Your task to perform on an android device: I would like to cook Quiche for today's dinner for me and my family, but I don't know how to cook. Play the Quiche Recipe video in the Vimeo app.
Image 0: 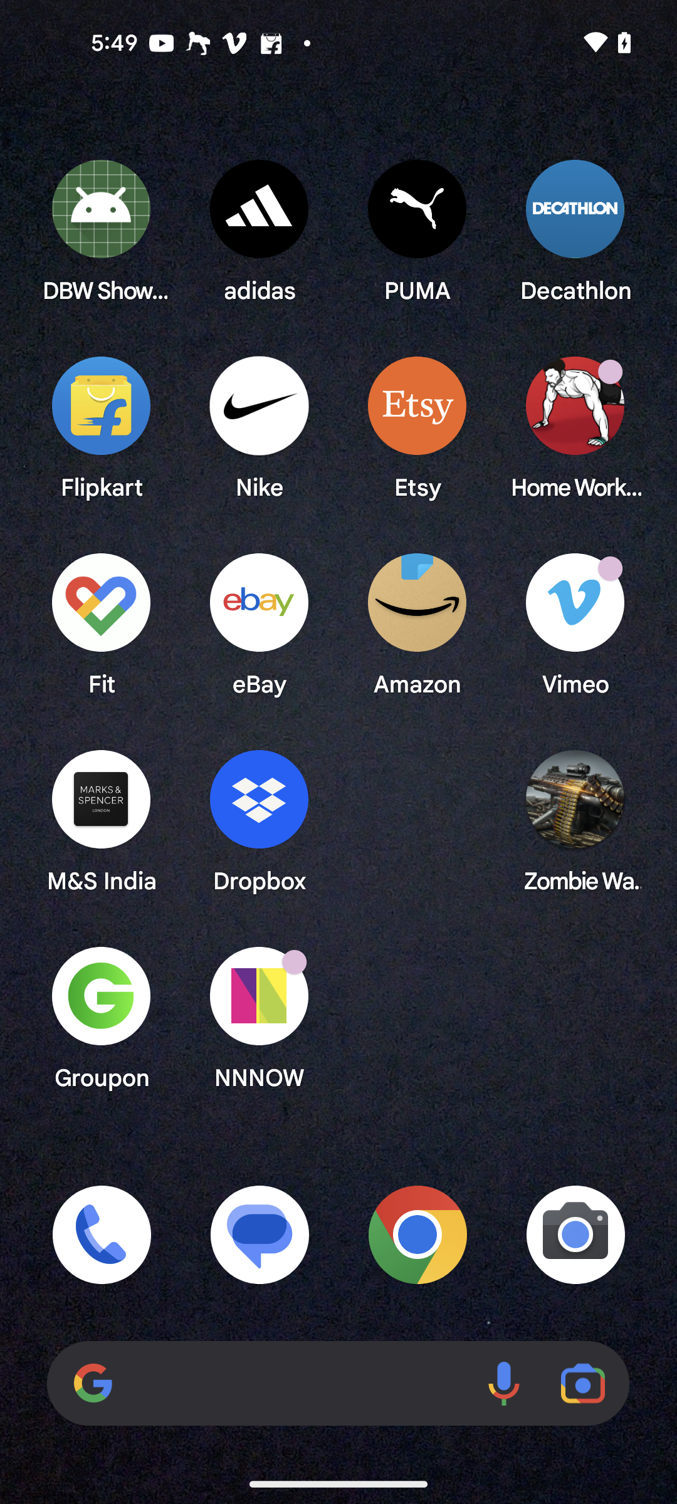
Open the Vimeo app
Step 0: open app "Vimeo"
Image 1: 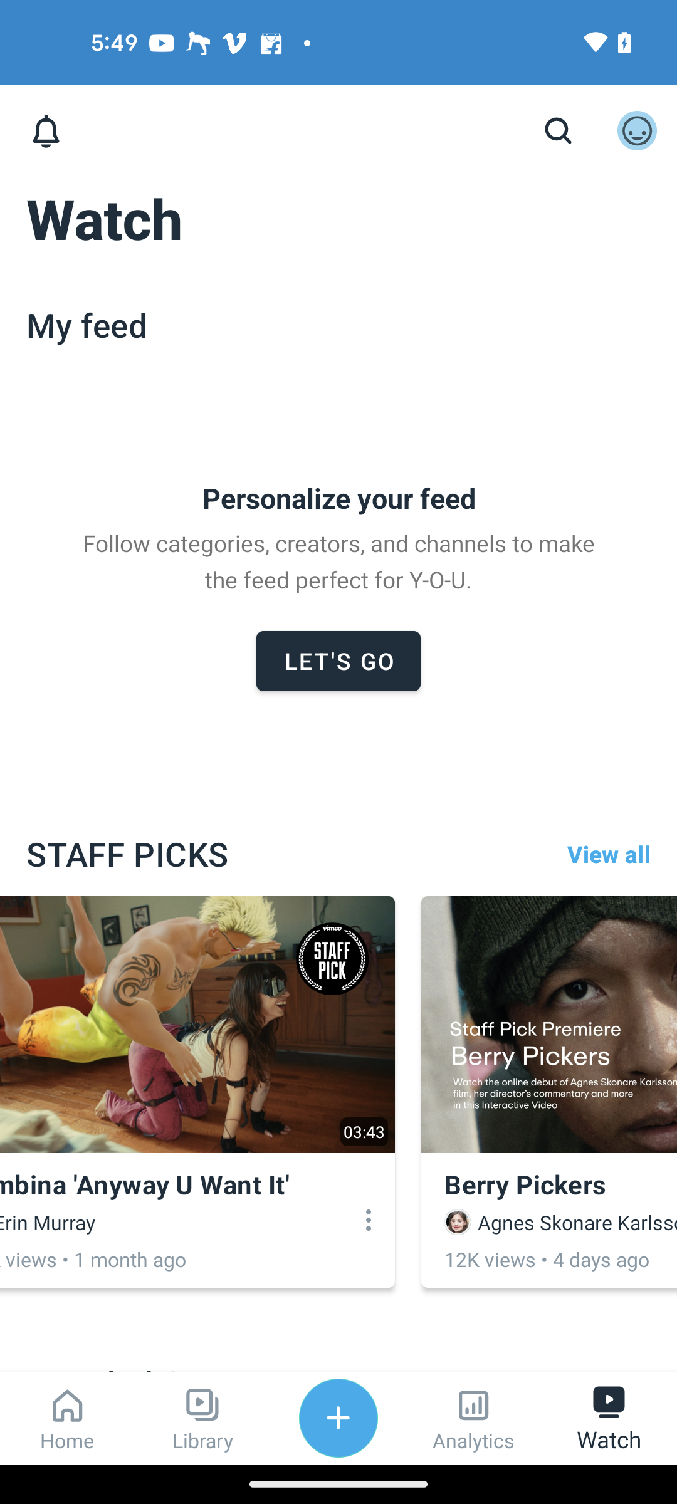
Click on the search icon at the top of the screen
Step 1: click (558, 131)
Image 3: 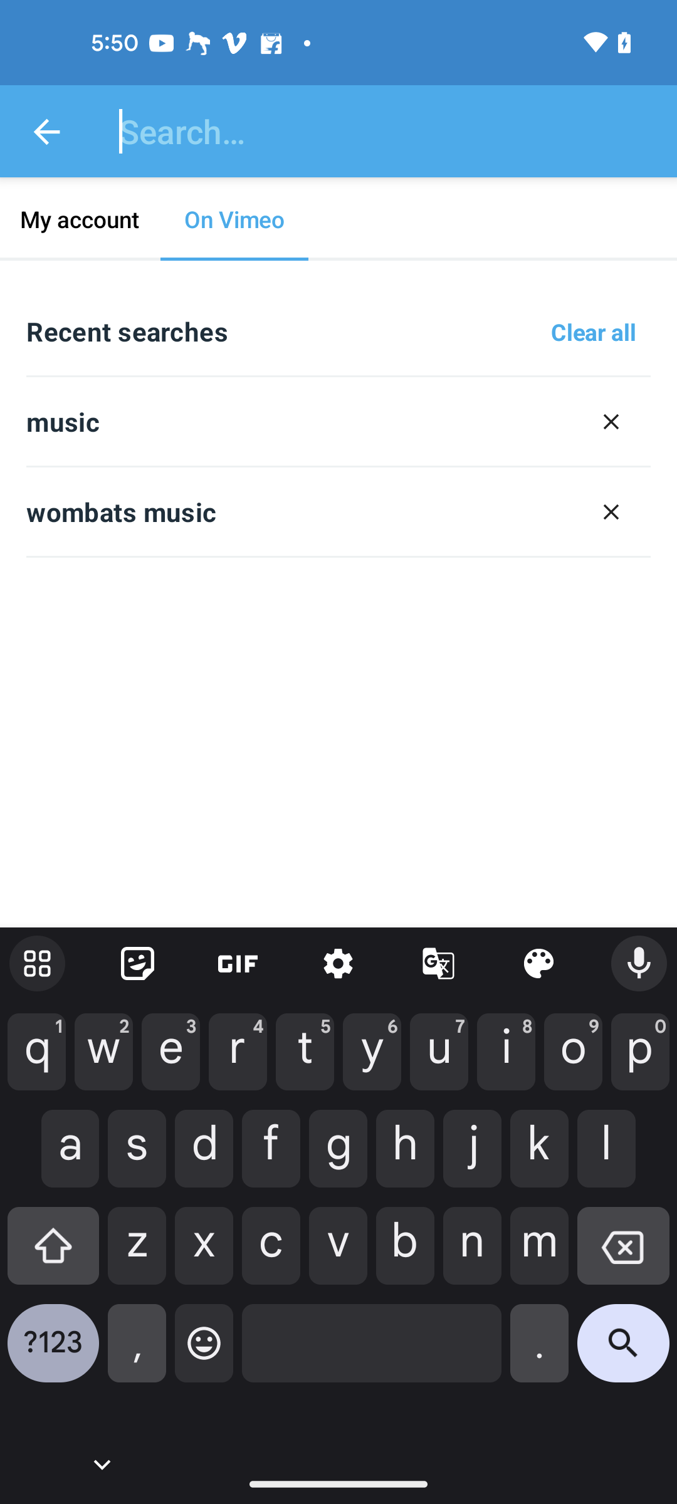
In the search bar search for Quiche Recipe
Step 3: type "Quiche Recipe"
Image 4: 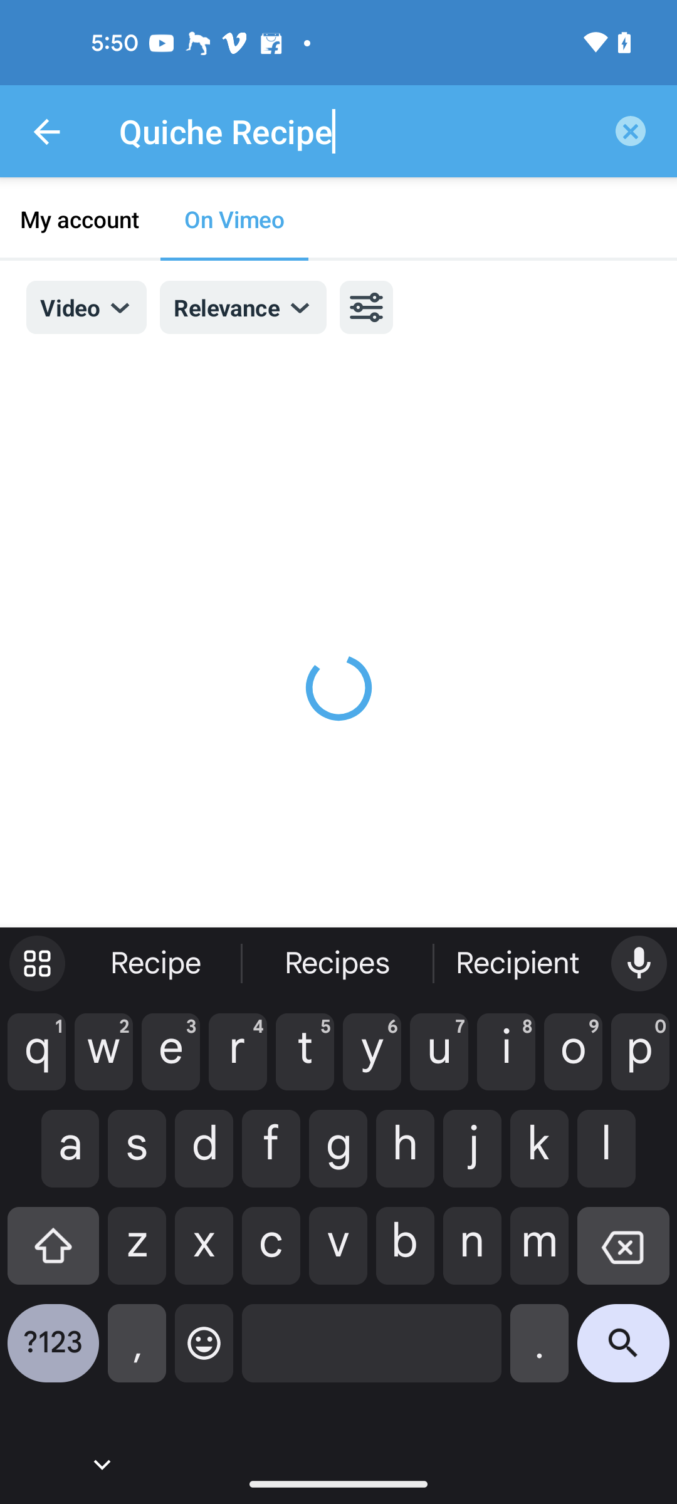
click on the search button in the keyboard
Step 4: click (623, 1352)
Image 5: 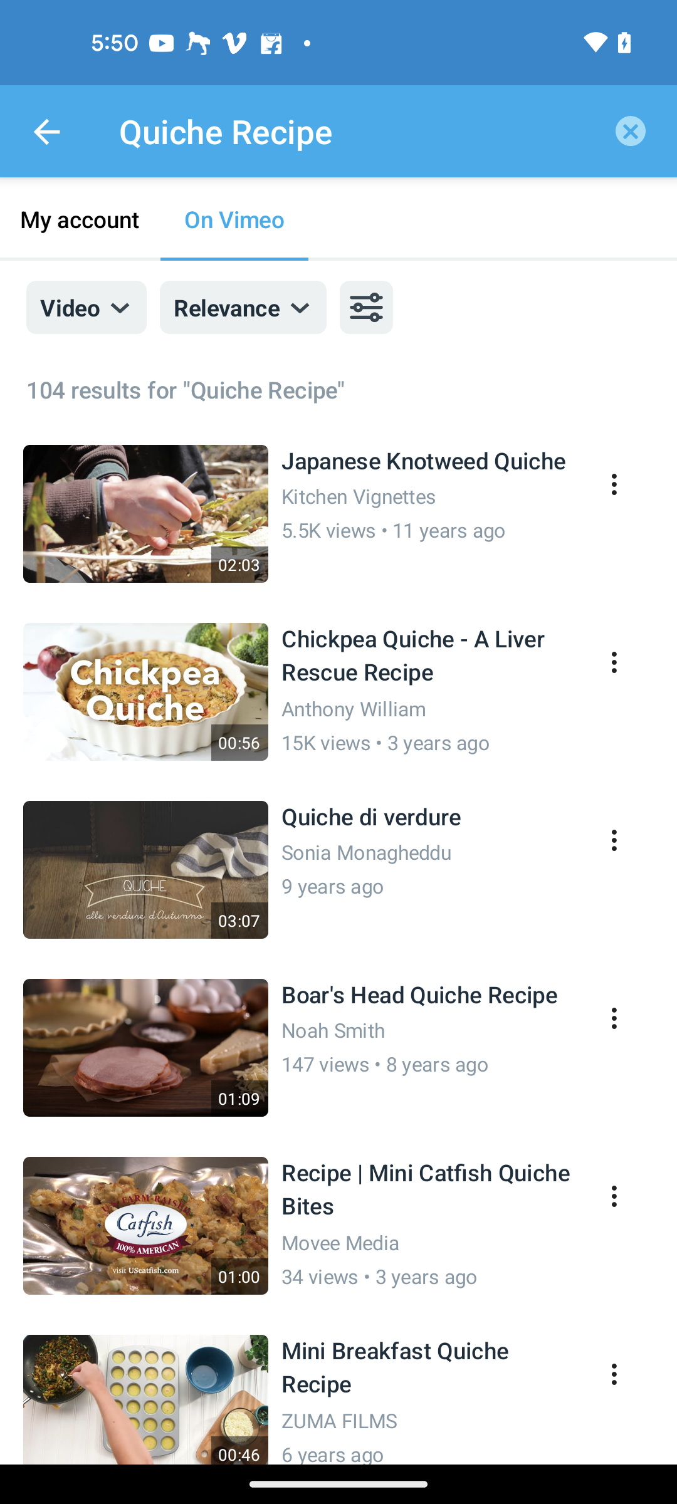
Play the first video
Step 5: click (359, 496)